Your task to perform on an android device: I would like to track the Dieffenbachia Maculata plant's growth in my garden in the PlantIn app.
Image 0: 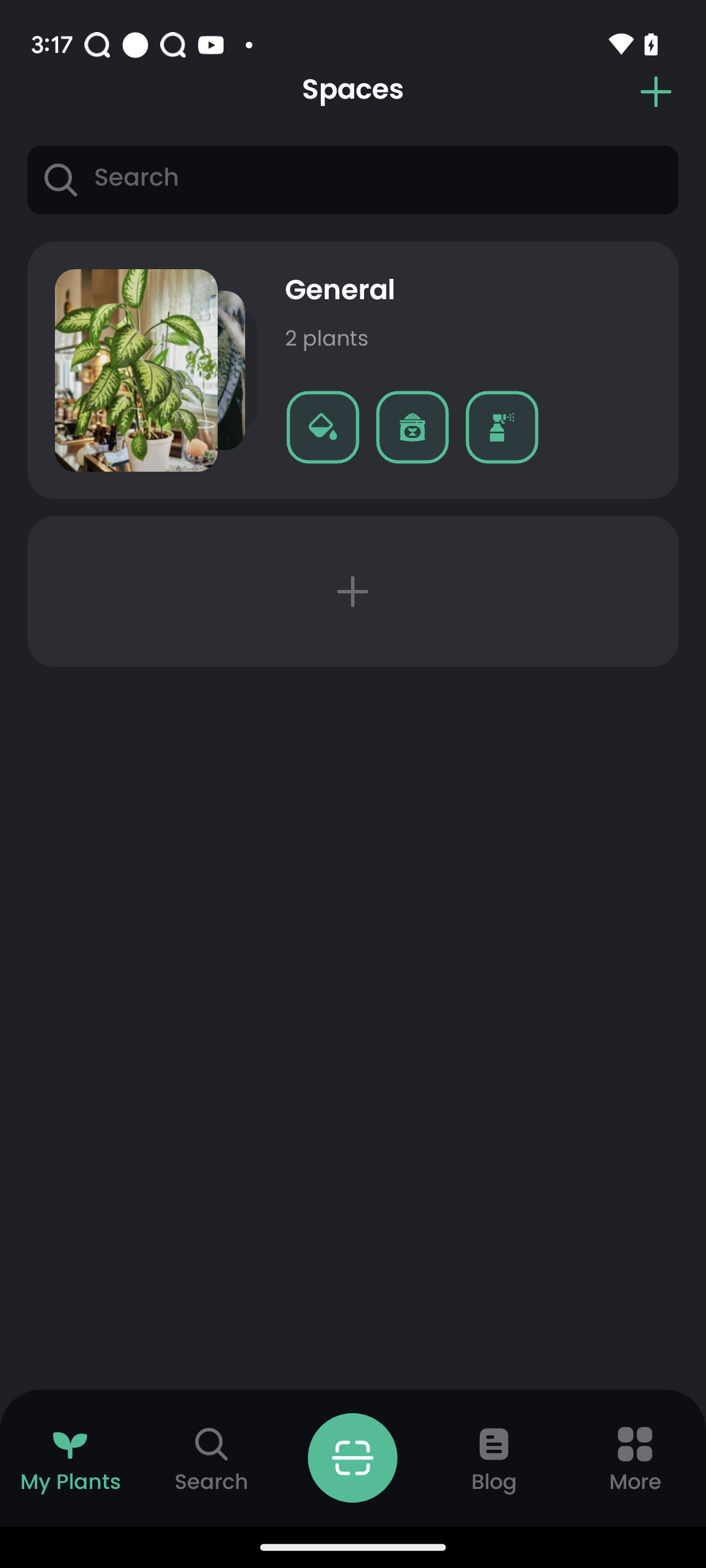
click on the general button
Step 0: click (184, 370)
Image 1: 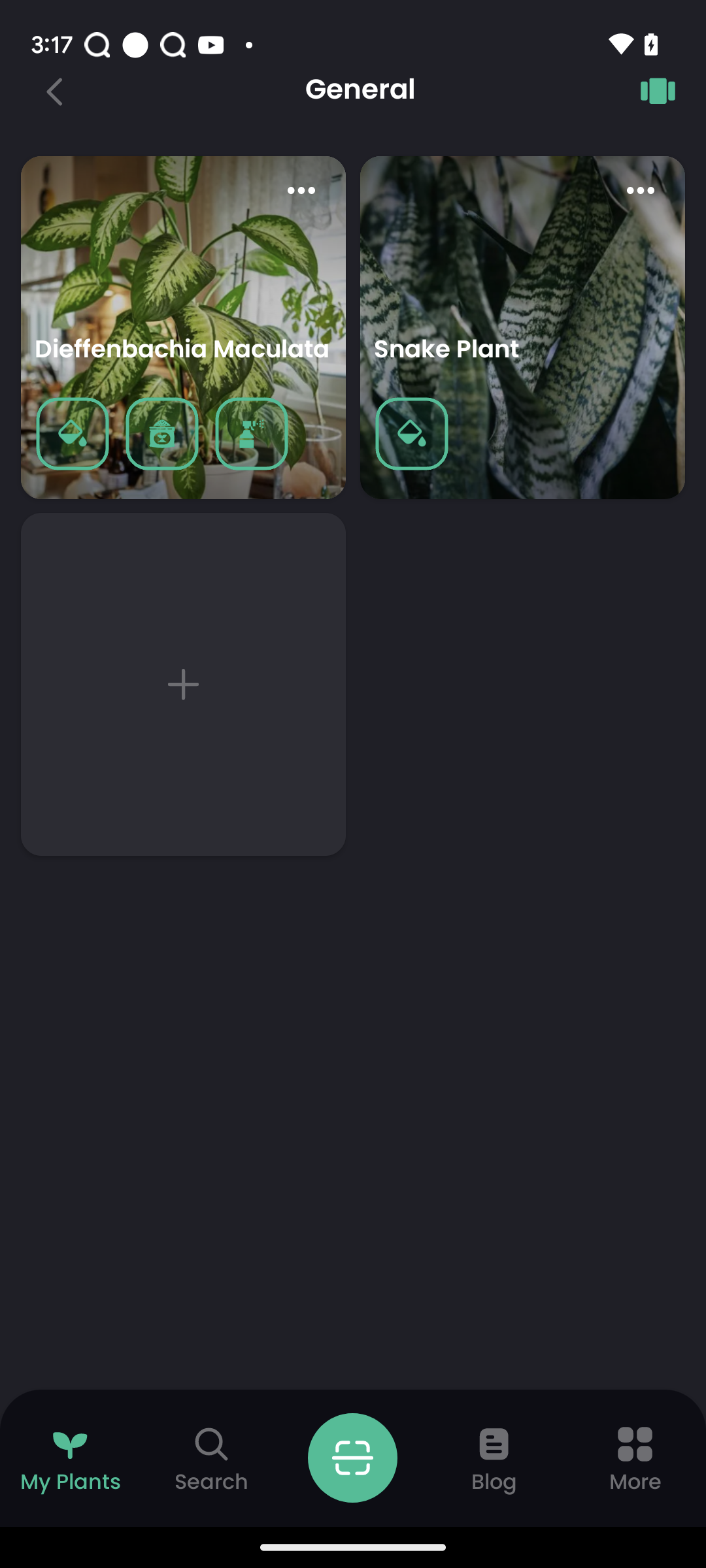
click on the Dieffenbachia Maculata plant
Step 1: click (190, 351)
Image 2: 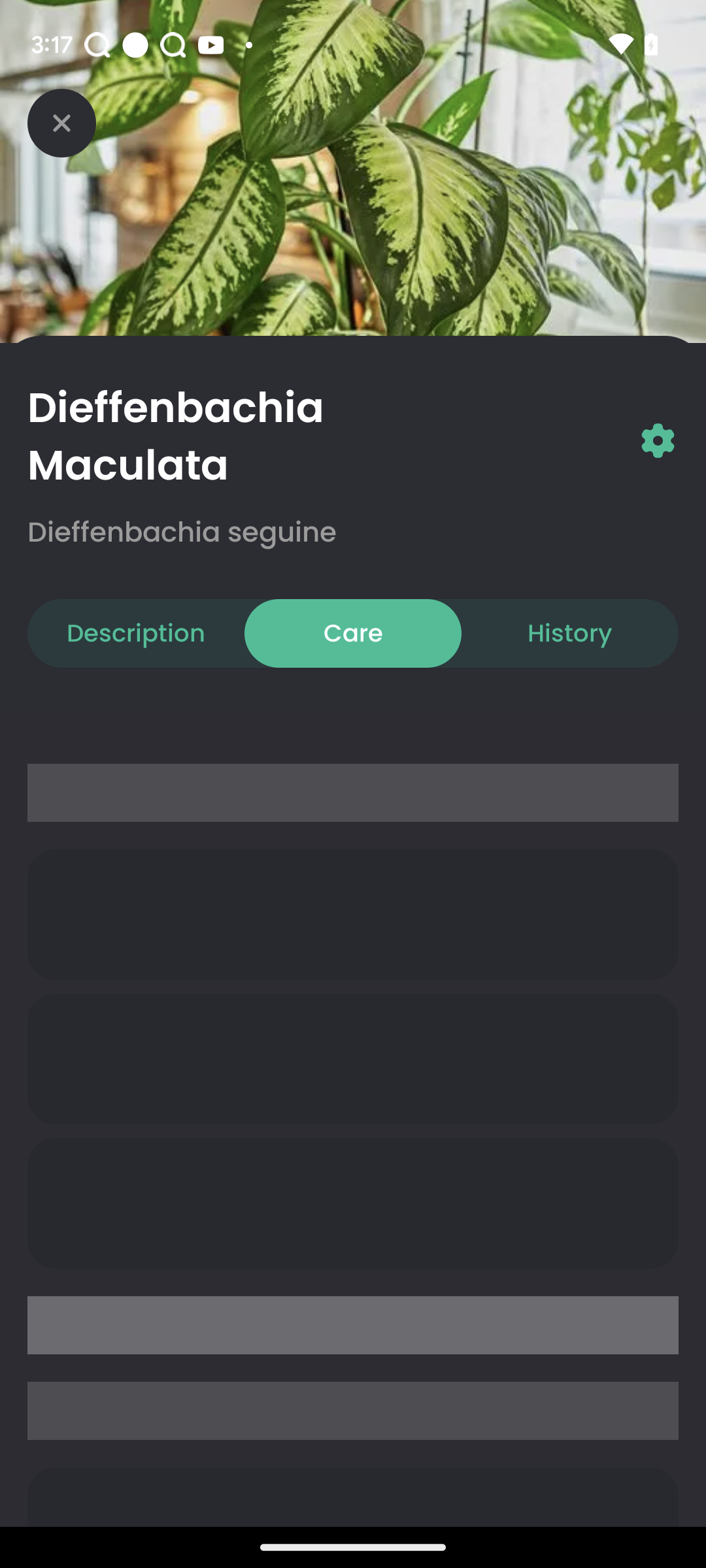
Swipe up to view the progress
Step 2: scroll down